Your task to perform on an android device: Search for the mini doll house and Barbie doll.
Image 0: 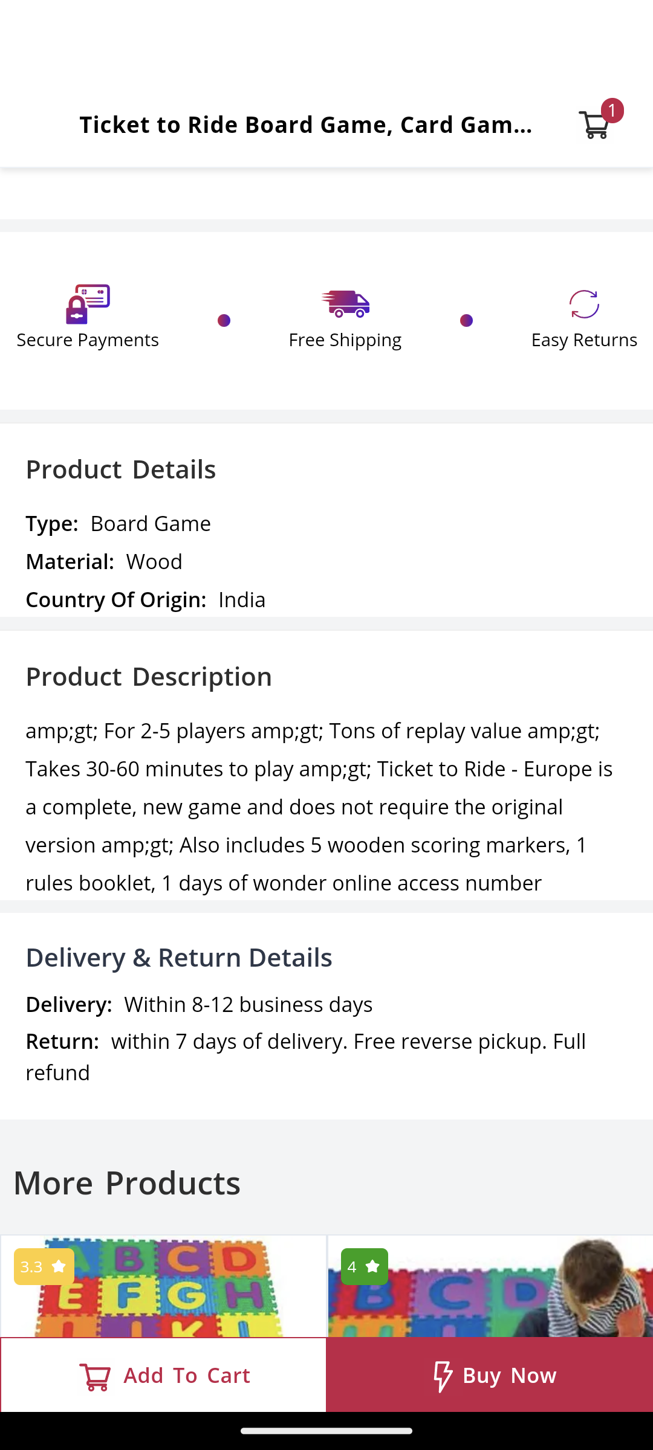
Go back
Step 0: press back button
Image 1: 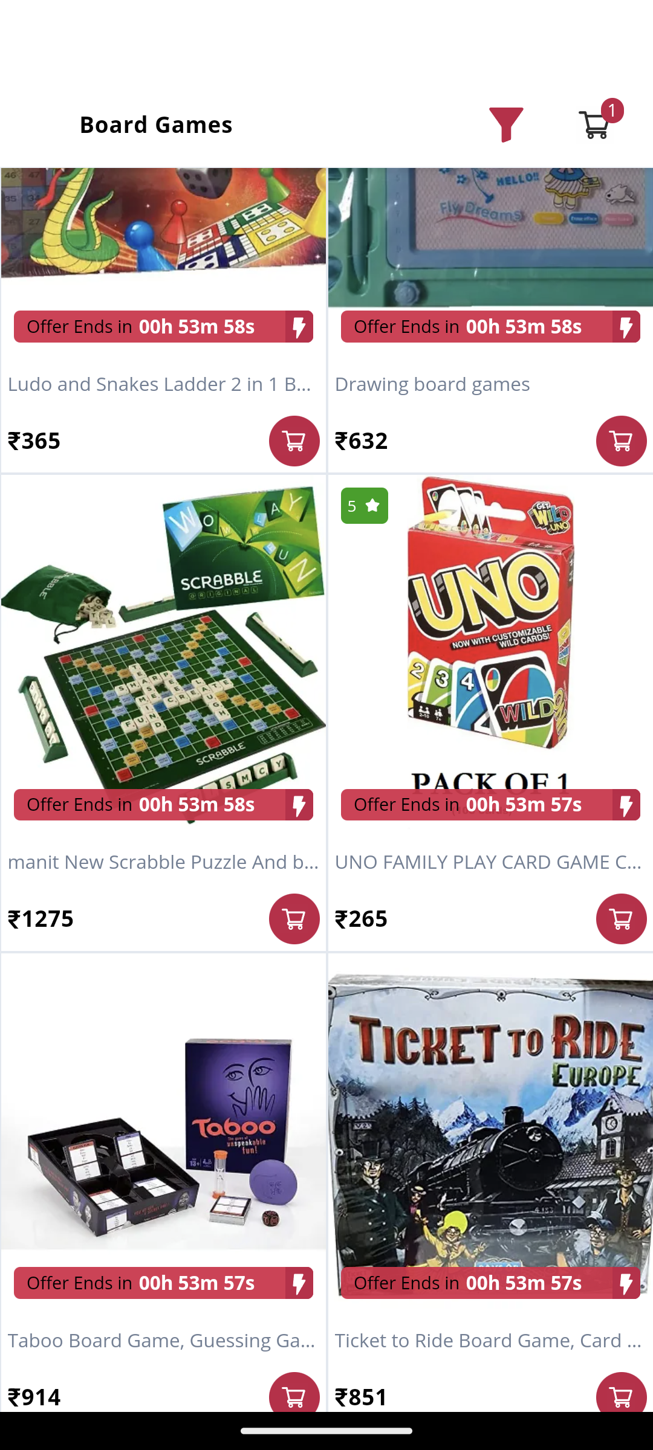
go back to the previous screen.
Step 1: press back button
Image 3: 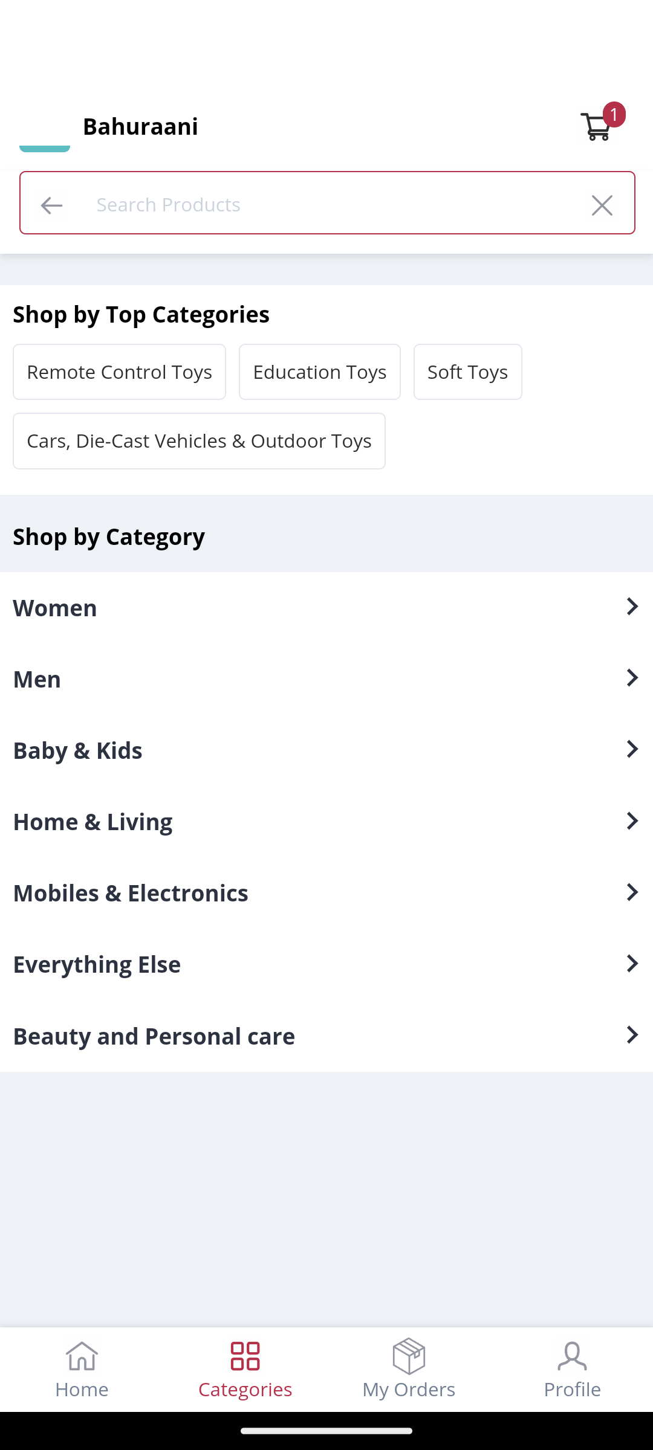
click on the search box at the top.
Step 3: click (326, 202)
Image 4: 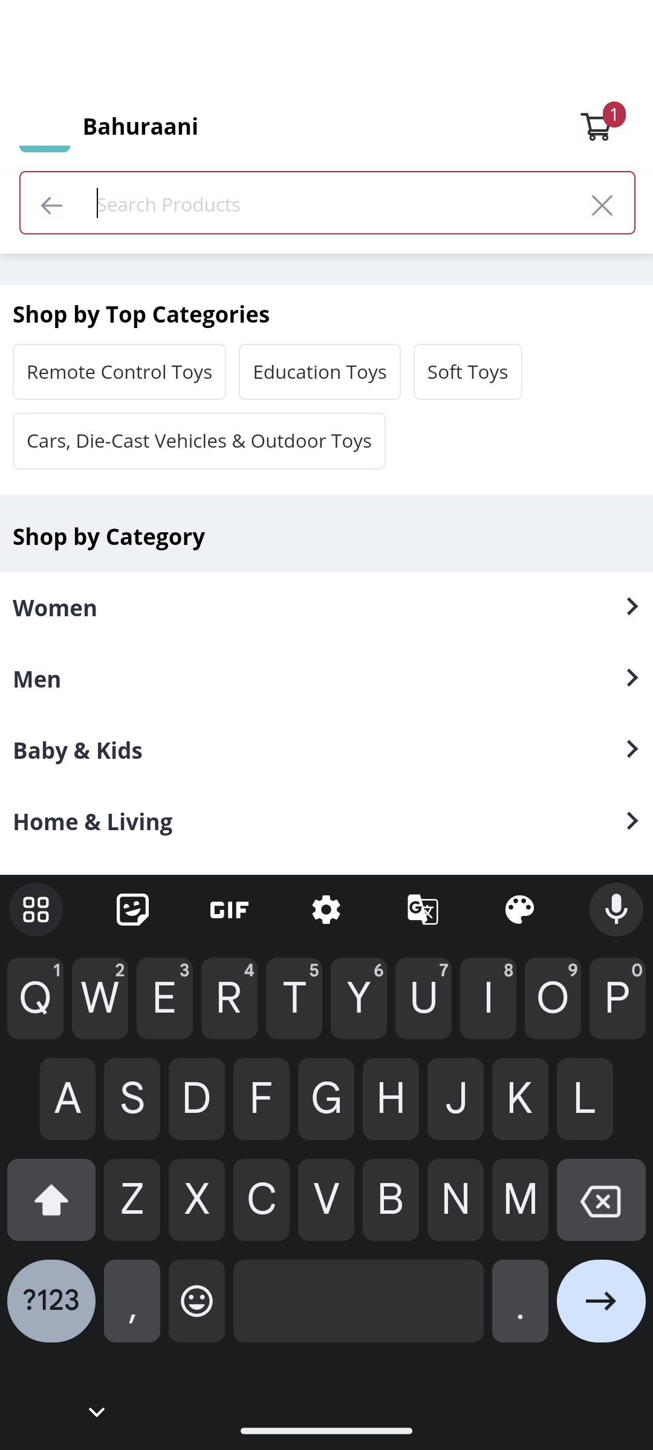
Type mini doll house and Barbie doll in the search box.
Step 4: type "mini doll house and Barbie doll"
Image 5: 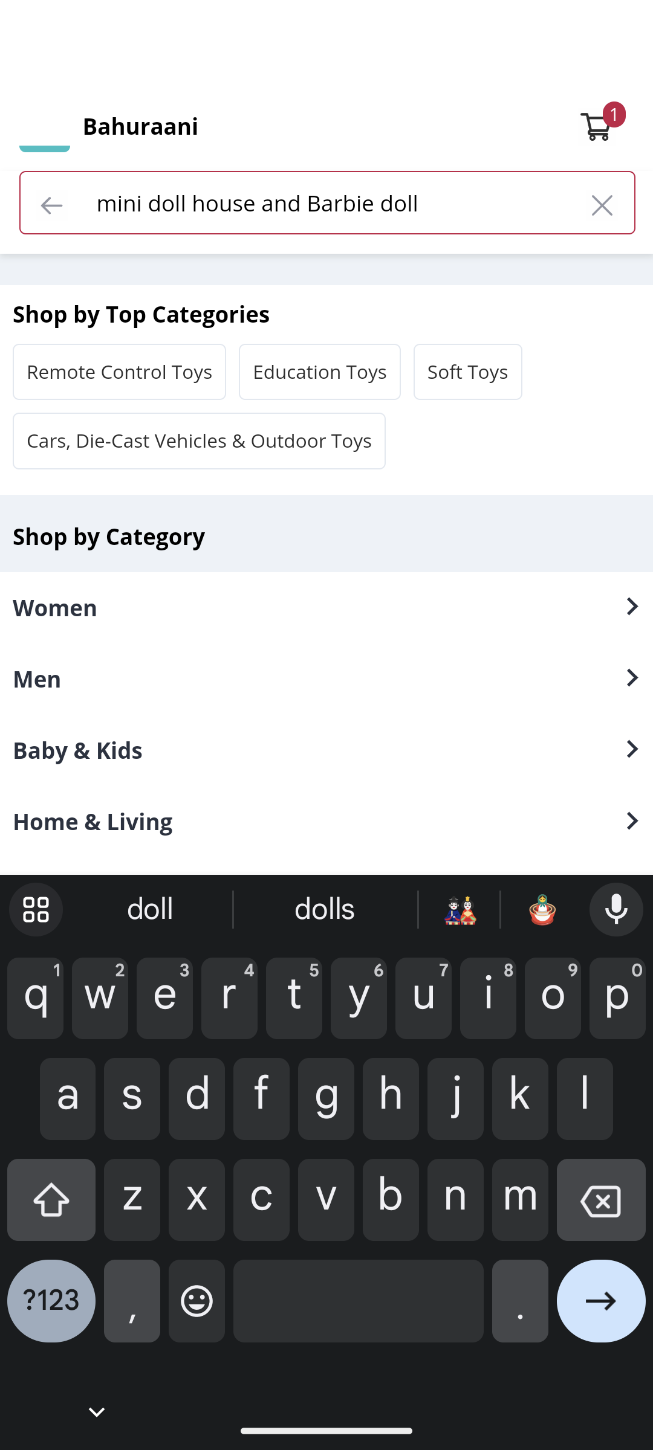
Click on the search icon presented on the right side at the bottom of the keyboard.
Step 5: click (601, 1310)
Image 6: 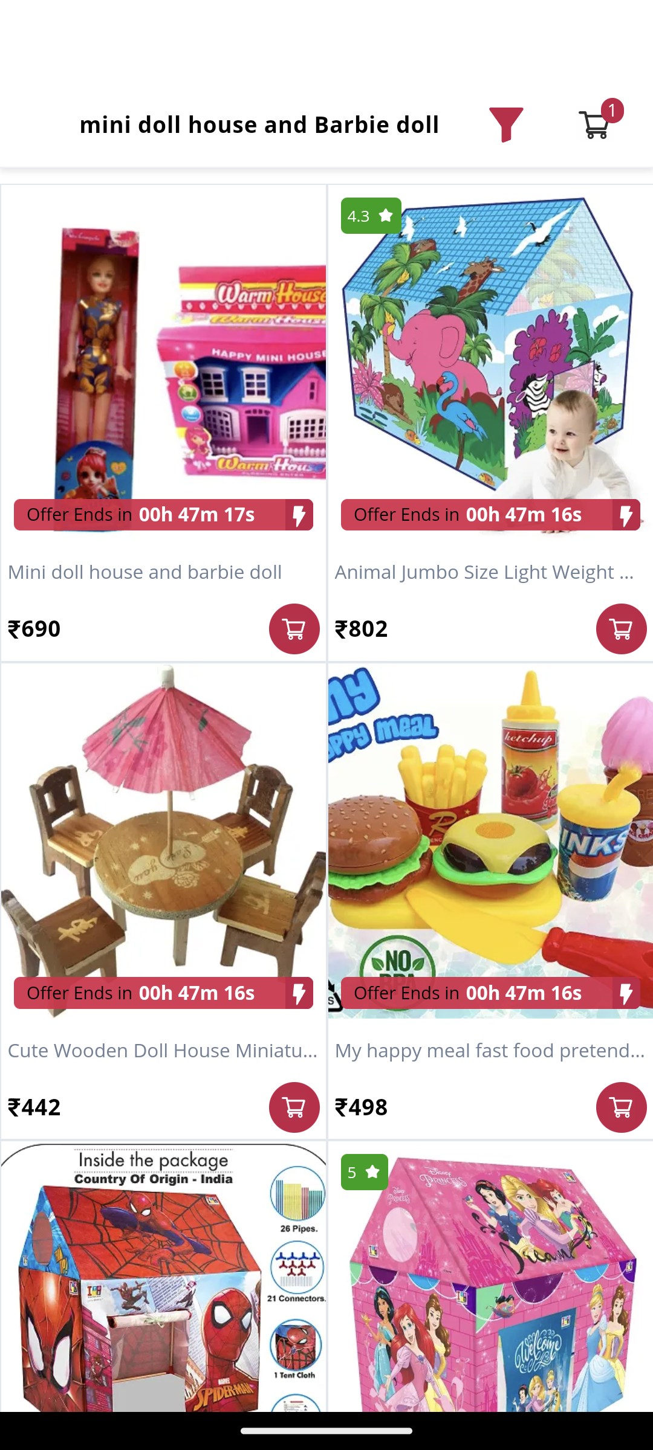
Click on the first option from the result.
Step 6: click (164, 423)